Your task to perform on an android device: View the bus schedule for the 11:40 a.m. to 12:25 p.m. departure from Antwerp to Brussels.
Image 0: 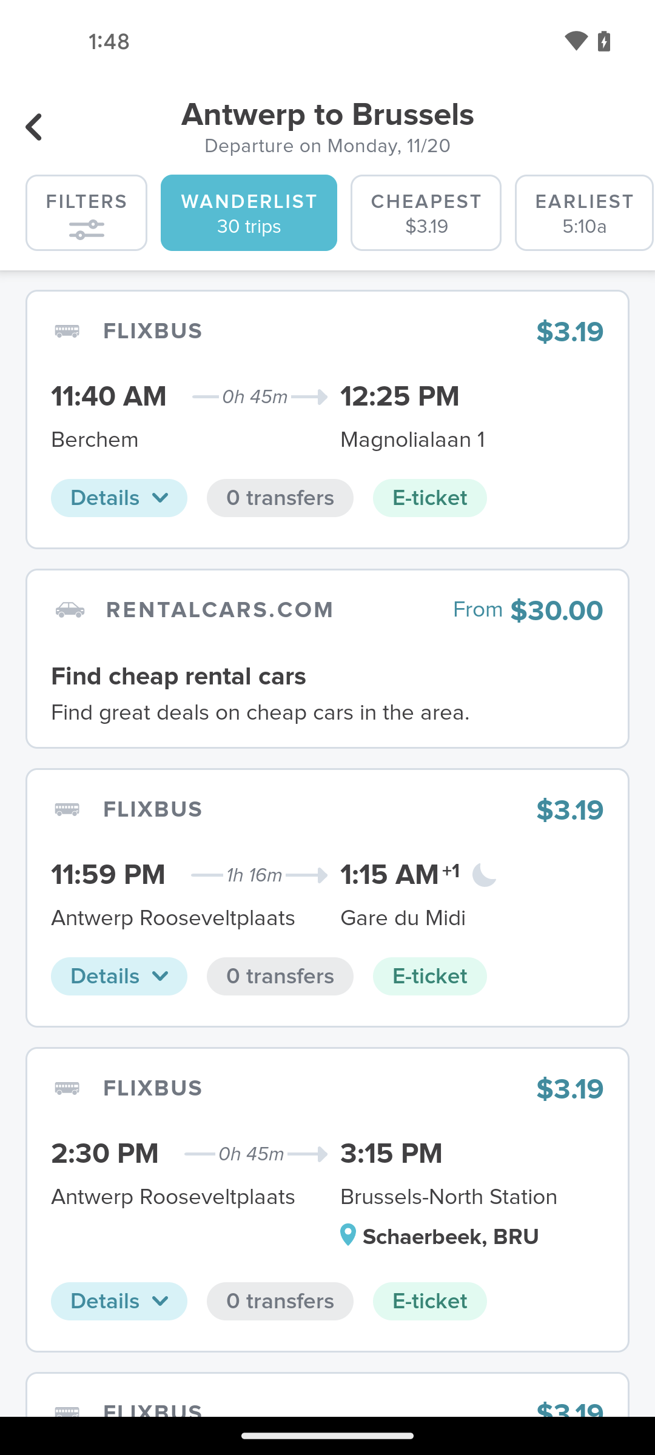
Tap on the bus departs at 11:40 am to 12:25 pm
Step 0: click (327, 384)
Image 1: 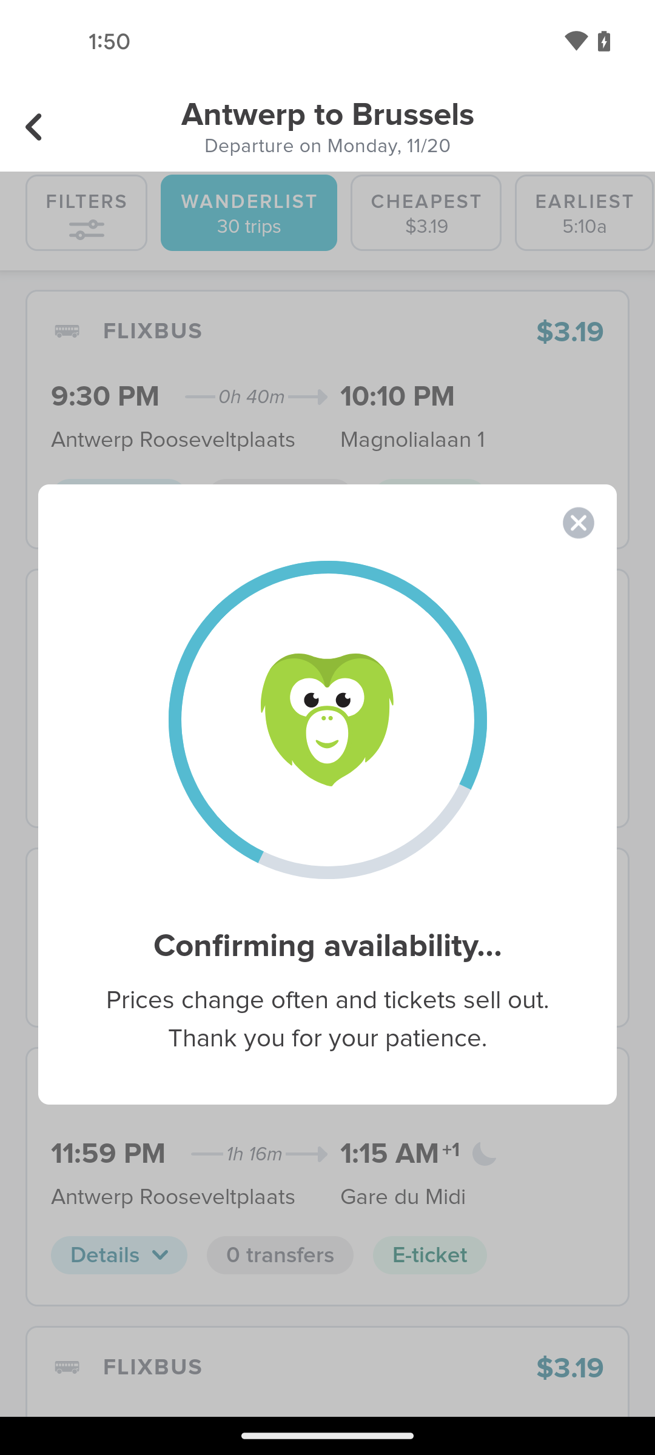
Tap on the bus departs at 11:40 am to 12:25 pm
Step 1: wait
Image 2: 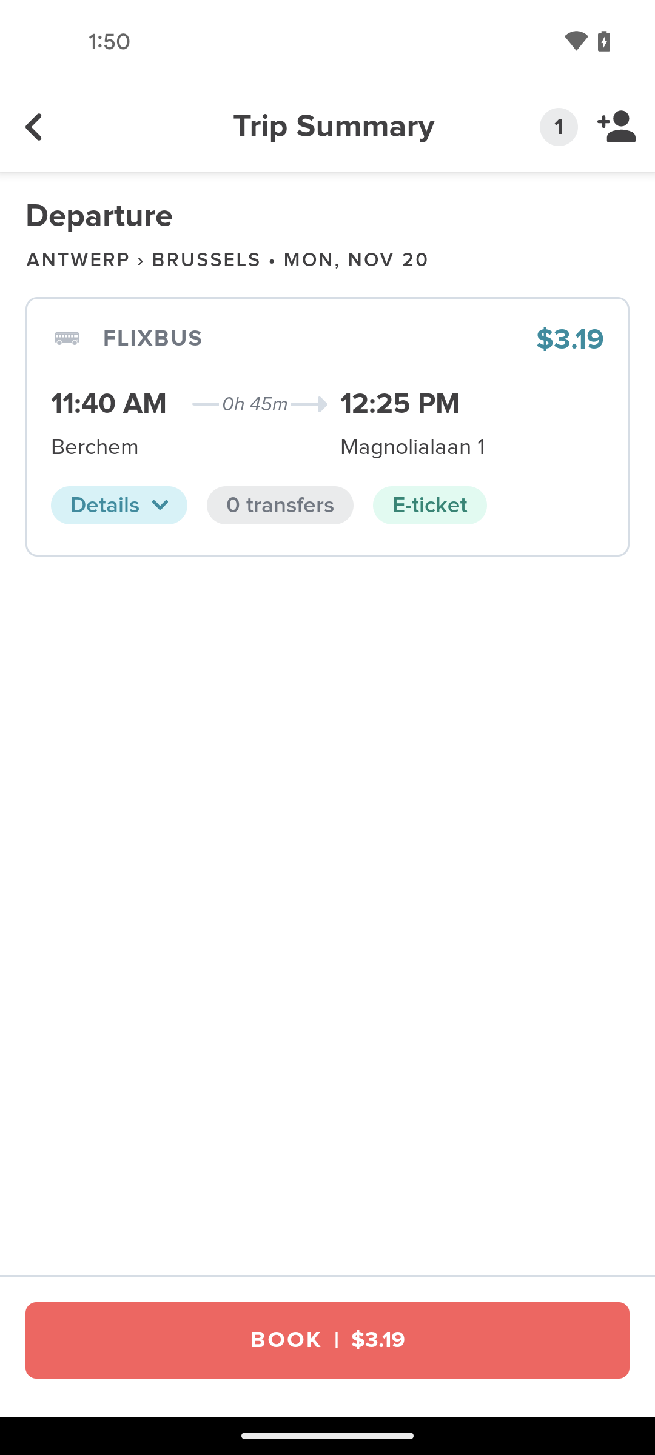
Tap on the details option
Step 2: click (119, 505)